Your task to perform on an android device: I would like to track the snake plant's development using the LeafSnap app.
Image 0: 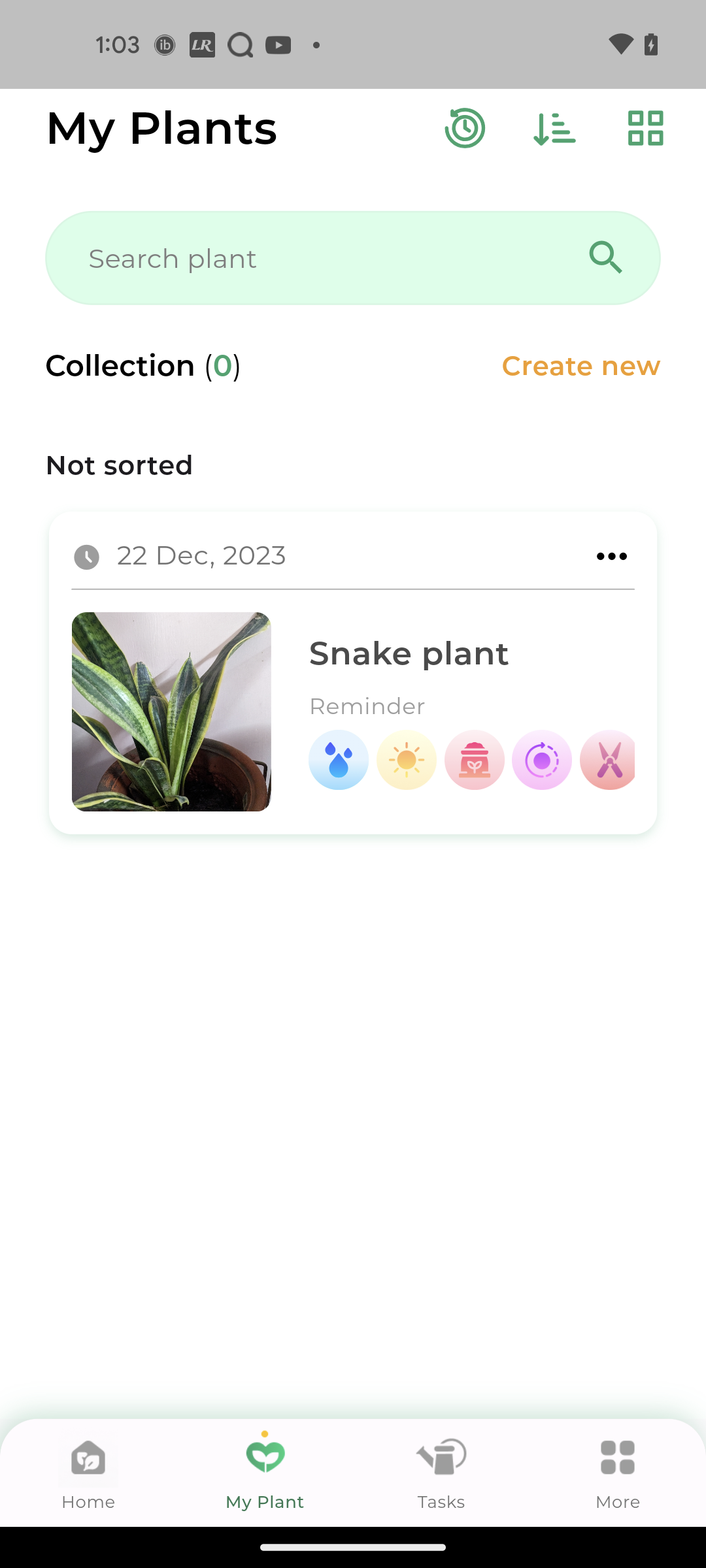
Open the Snake plant
Step 0: click (353, 672)